Your task to perform on an android device: Go to the Todoist app and create a task of going to the gym at 6 p.m.
Image 0: 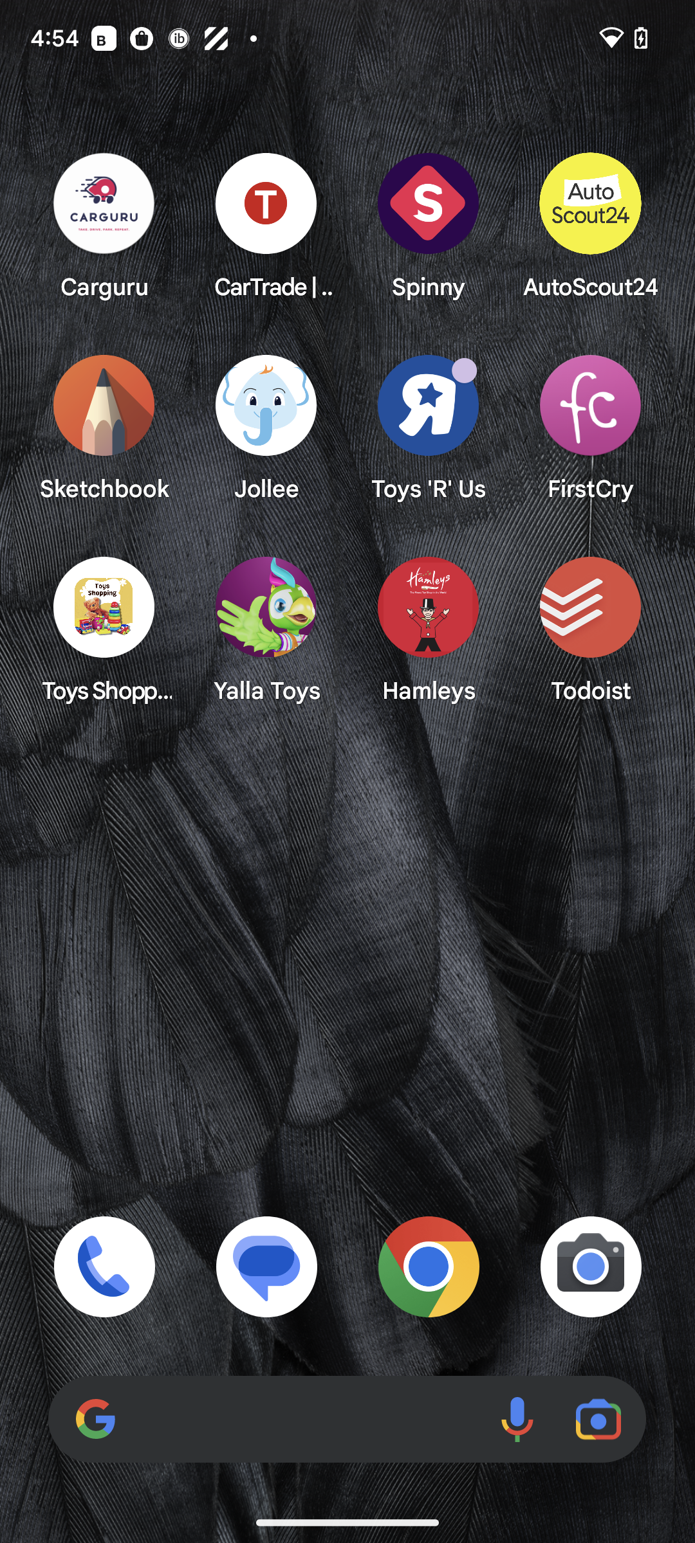
Open the Todoist app.
Step 0: open app "Todoist"
Image 1: 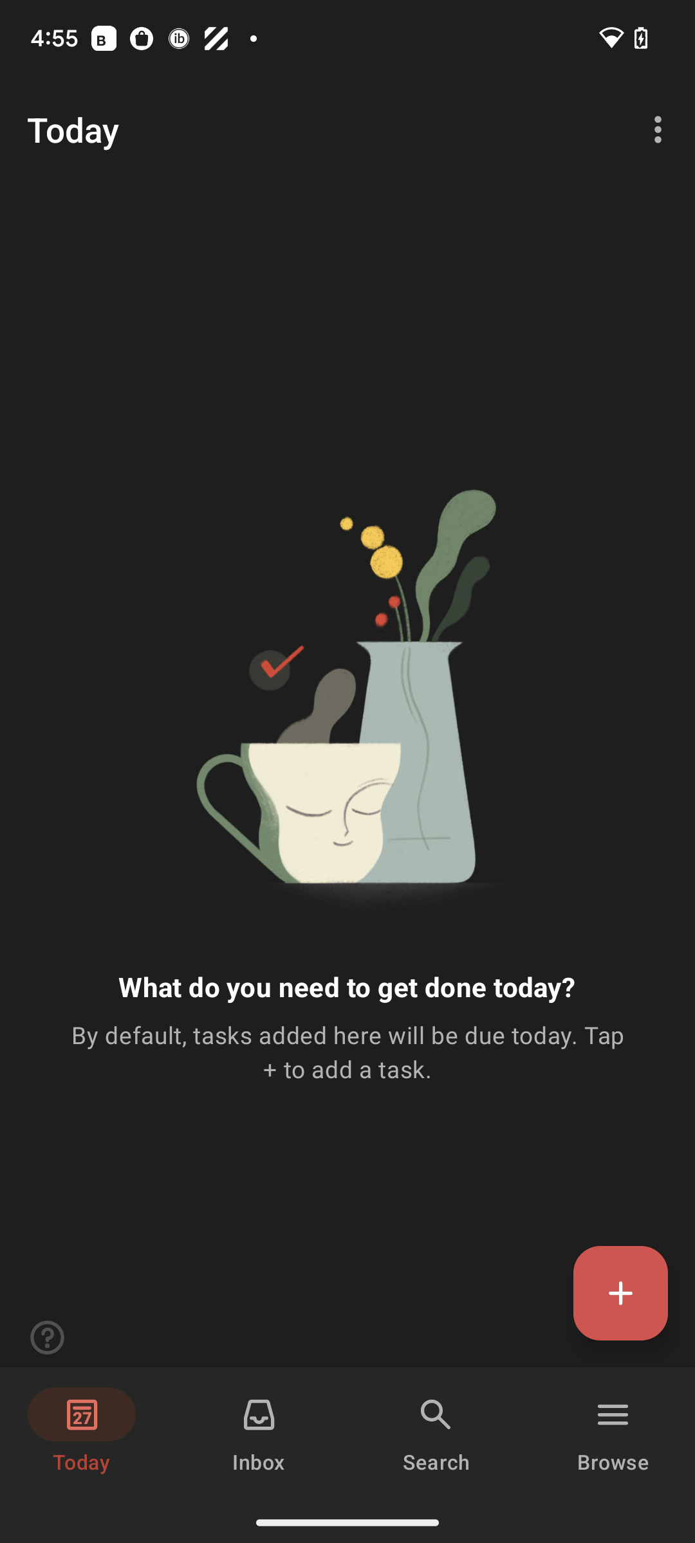
Click on the plus icon at the bottom right of the screen.
Step 1: click (620, 1293)
Image 2: 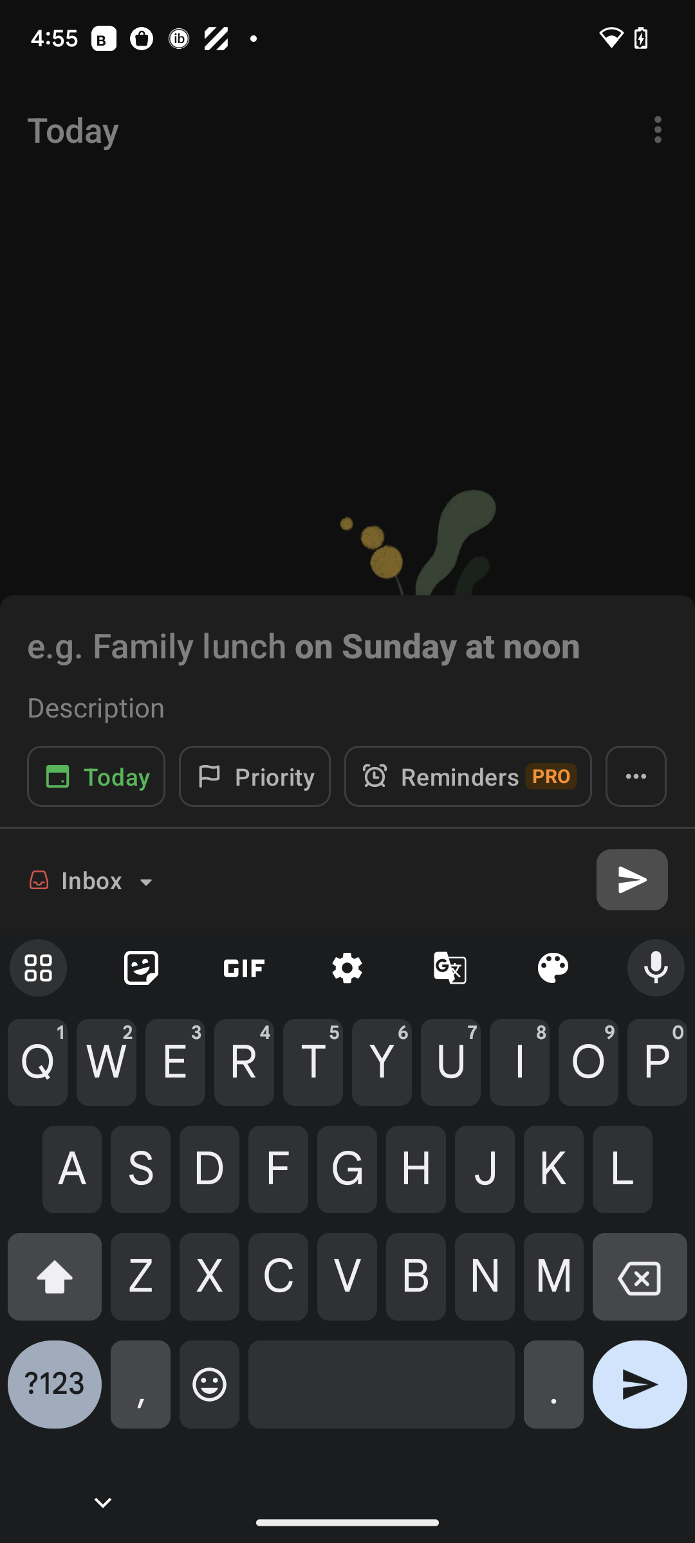
Type go to the gym at 6 p.m. in the text field.
Step 2: type "Go to the gym at 6 p.m."
Image 3: 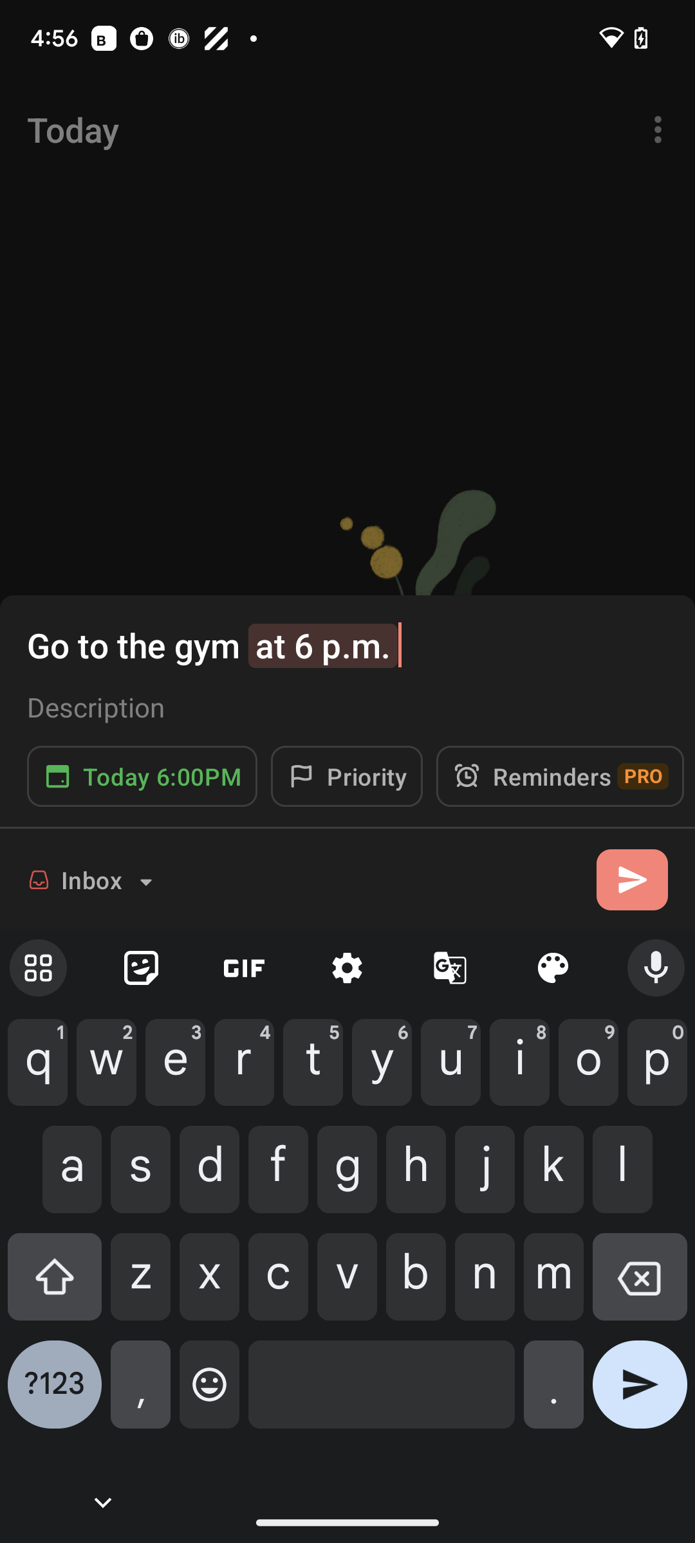
Click on the create icon at the bottom right corner of the screen.
Step 3: click (640, 1394)
Image 4: 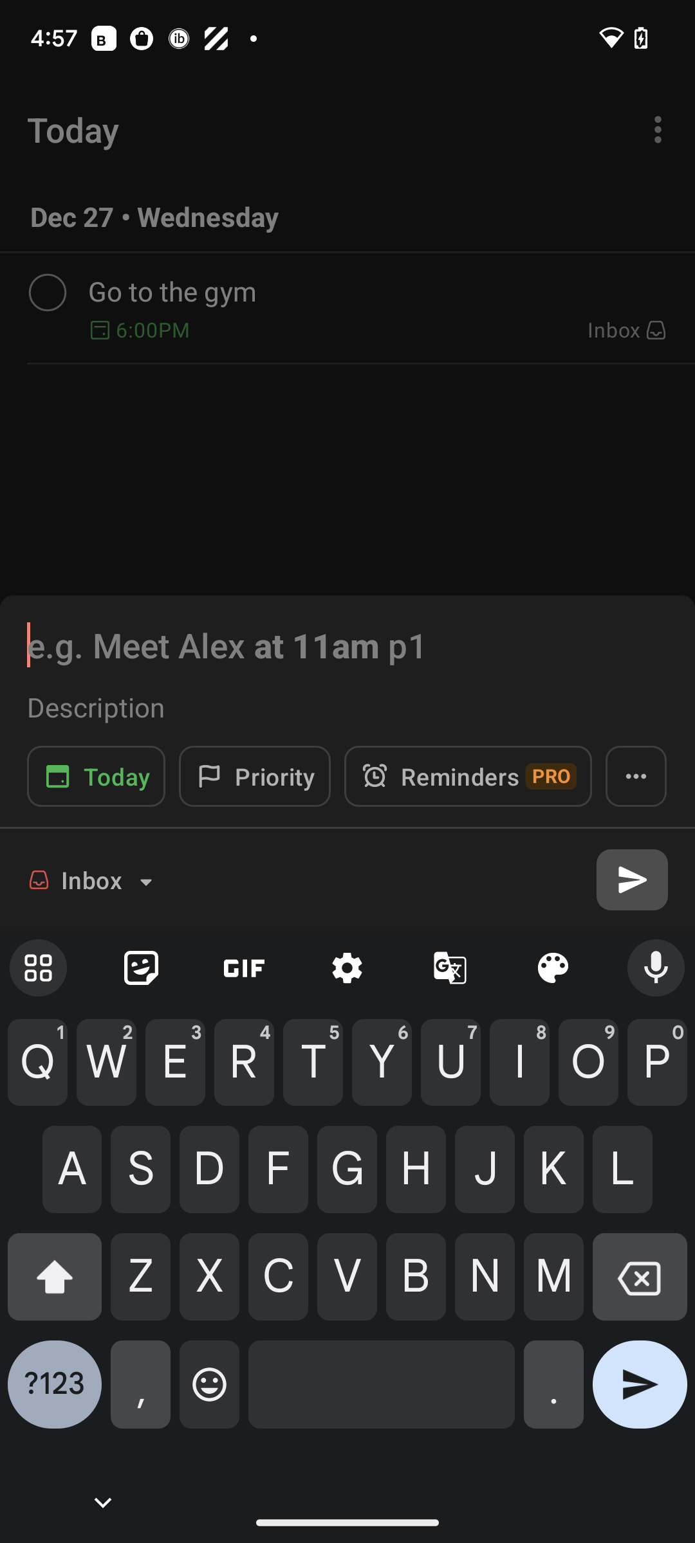
Click on the create icon at the bottom right corner of the screen.
Step 4: click (345, 502)